Your task to perform on an android device: I can't recall how many reminders I've set in the Taskeet app, therefore I want to check each one to see if it's required.
Image 0: 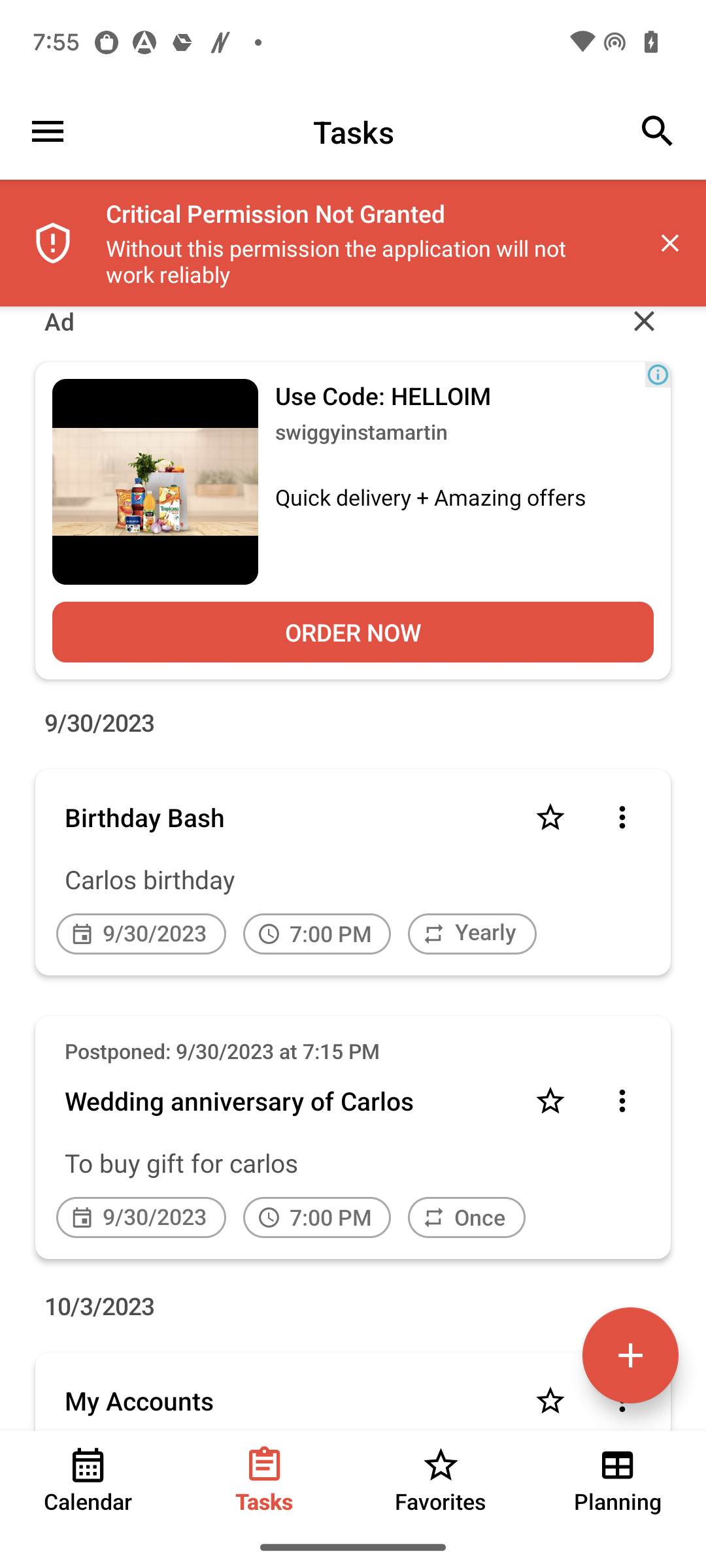
Swipe up to view all reminders
Step 0: scroll down